Your task to perform on an android device: In the TrailLink App get Fort Desoto Island Park Trail details like length and surface
Image 0: 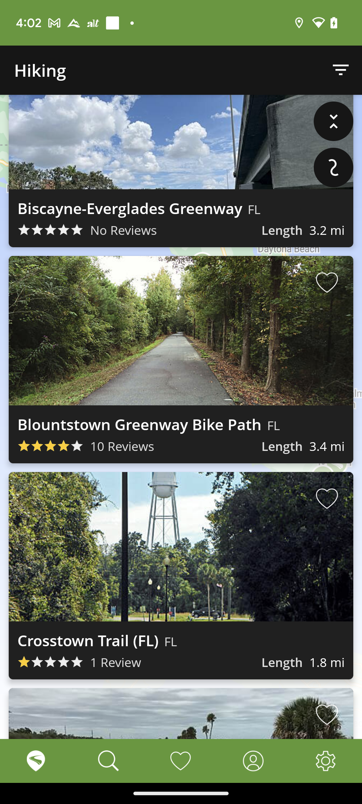
Swipe up on the screen
Step 0: scroll down
Image 1: 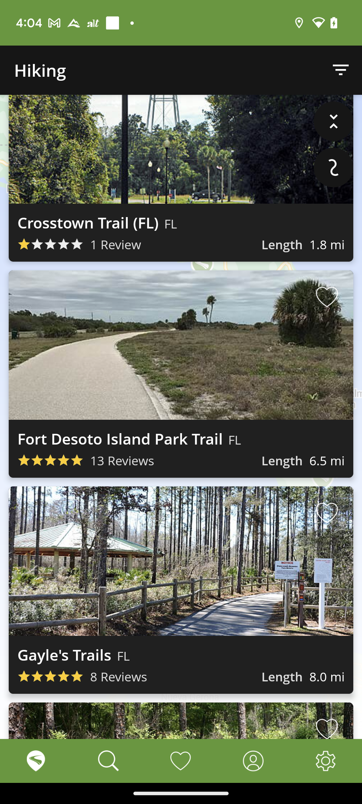
Click on the Fort Desoto Island Park Trail
Step 1: click (181, 417)
Image 2: 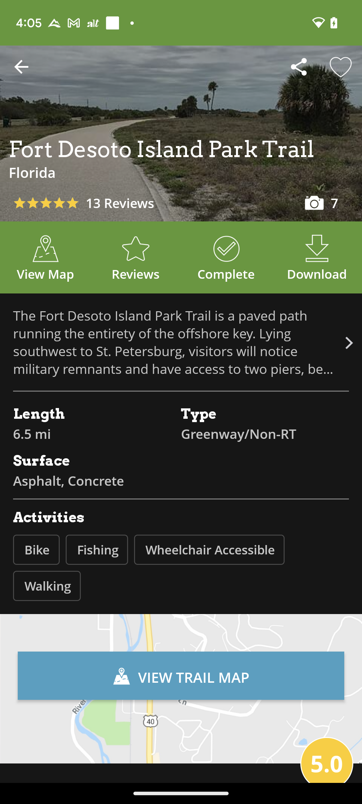
Swipe up on the screen
Step 2: scroll down